Your task to perform on an android device: I Loved the Chicken Parmesan dish and wanted to cook it again , save the chicken stew recipe for the same in the All Recipe food app
Image 0: 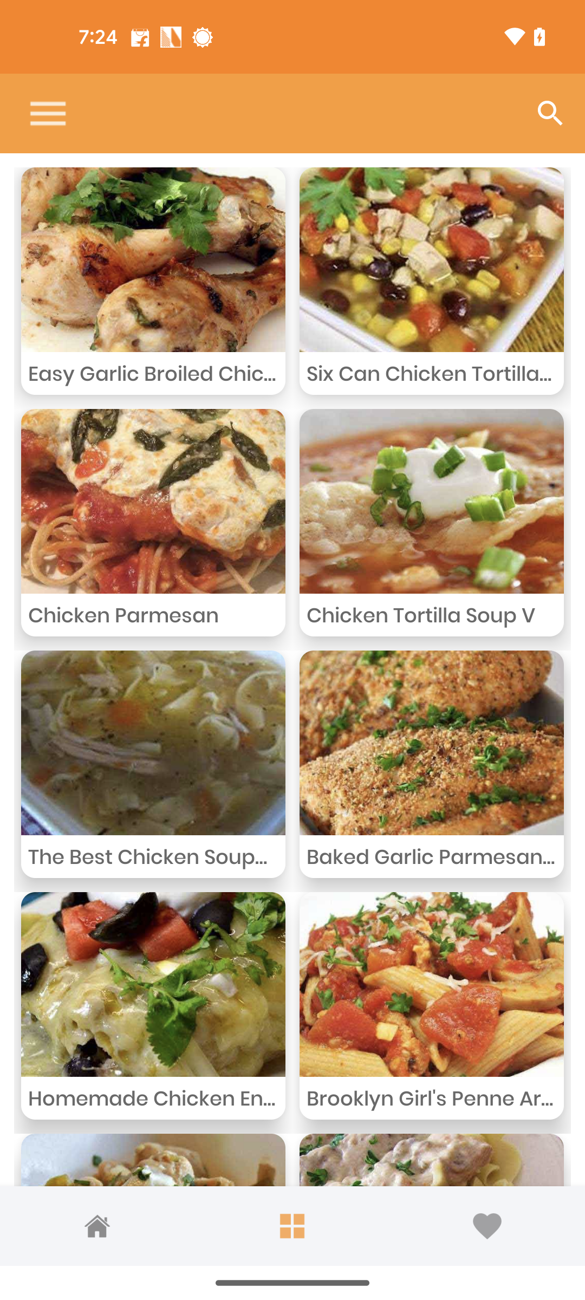
Click on the Chicken Parmesan  recipe
Step 0: click (146, 473)
Image 1: 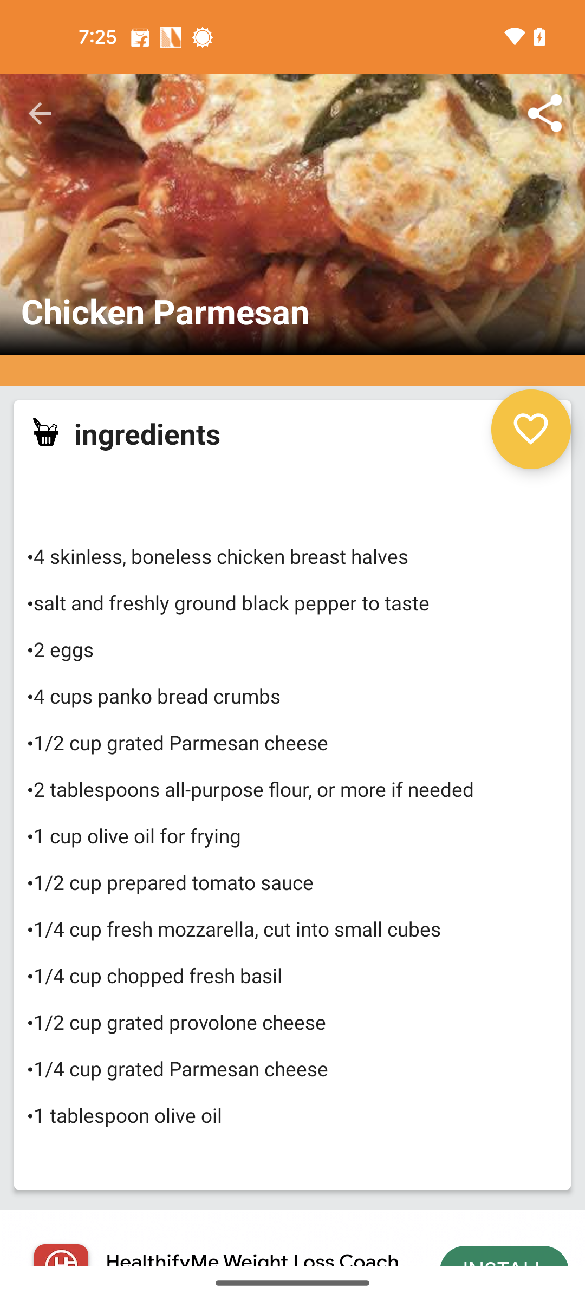
Click on the heart icon below the chicken parmesan picture
Step 1: click (528, 422)